Your task to perform on an android device: I'm interested in today's changing weather conditions. Open the Weather Channel app's weather history for today.
Image 0: 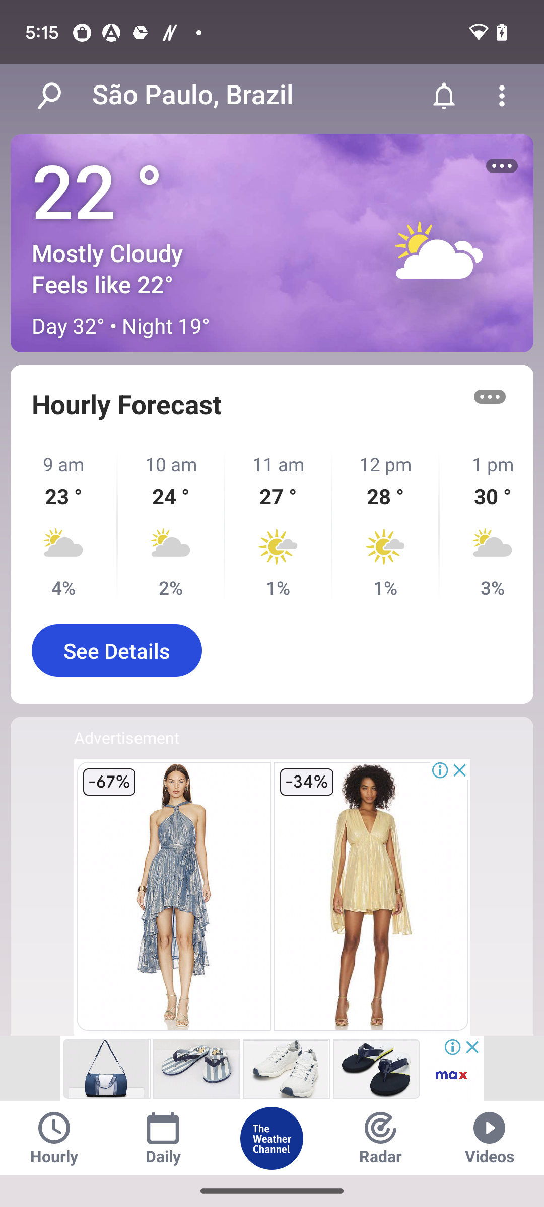
click on the three dot icon at the top right corner of the screen
Step 0: click (502, 96)